Your task to perform on an android device: Open the LeafSnap app and create a garden plan for foxtail fern including seeds, water and light required
Image 0: 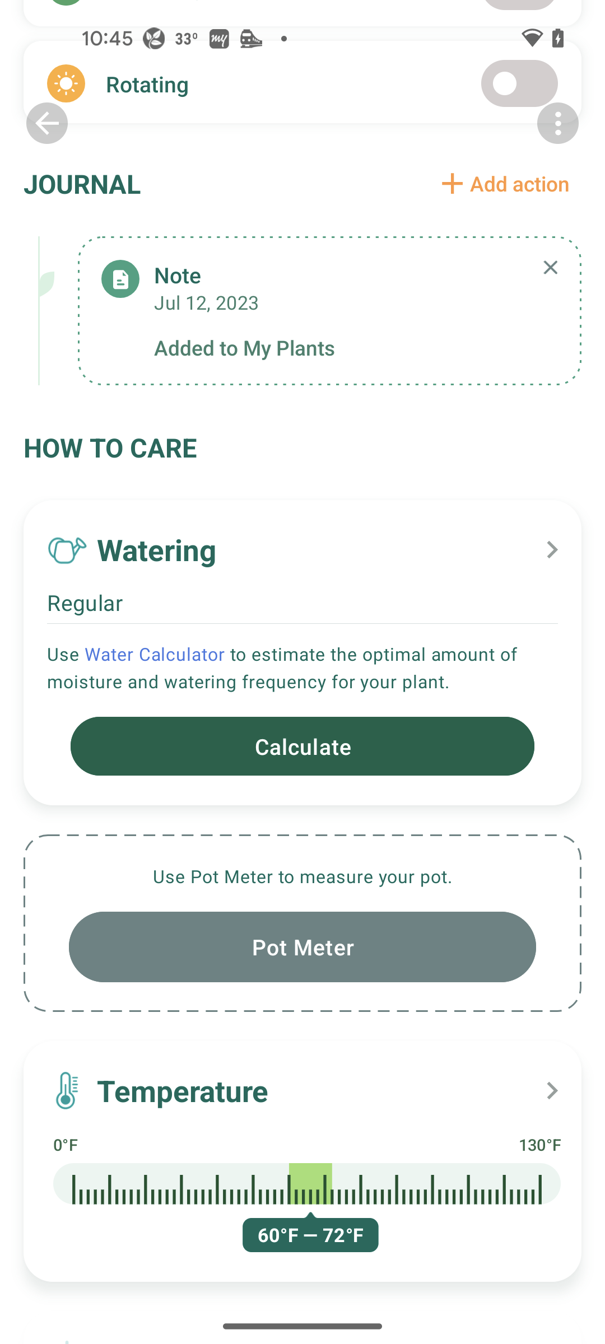
Open the LeafSnap app
Step 0: open app "LeafSnap"
Image 1: 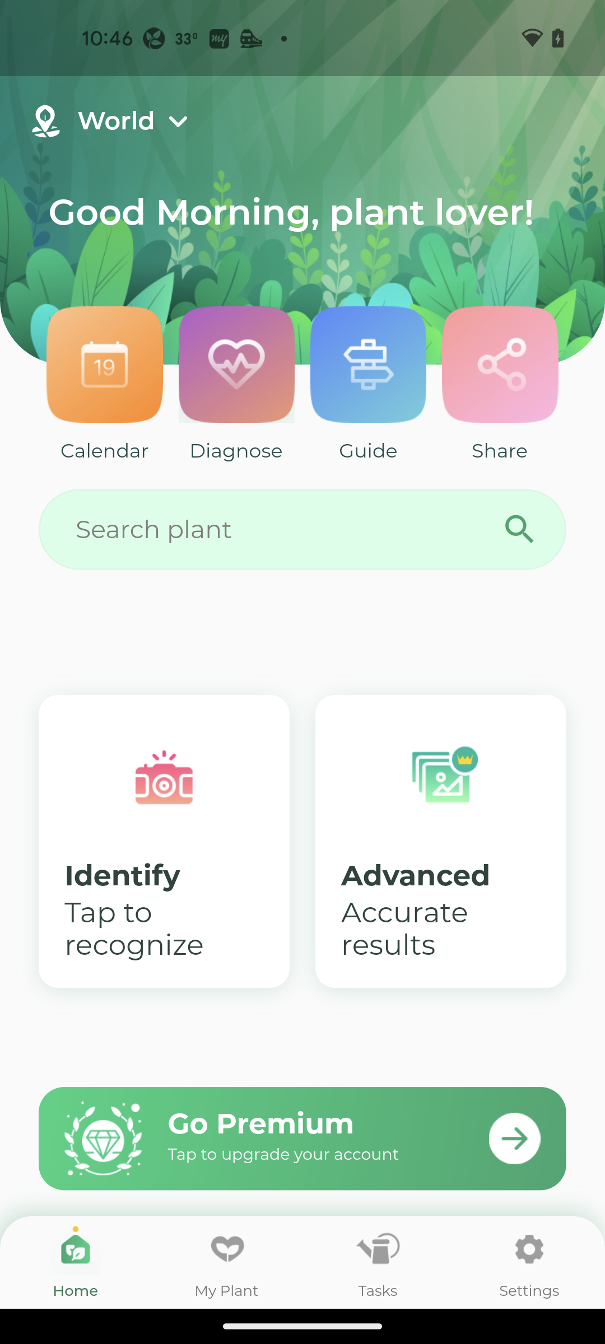
go to search bar
Step 1: click (302, 530)
Image 2: 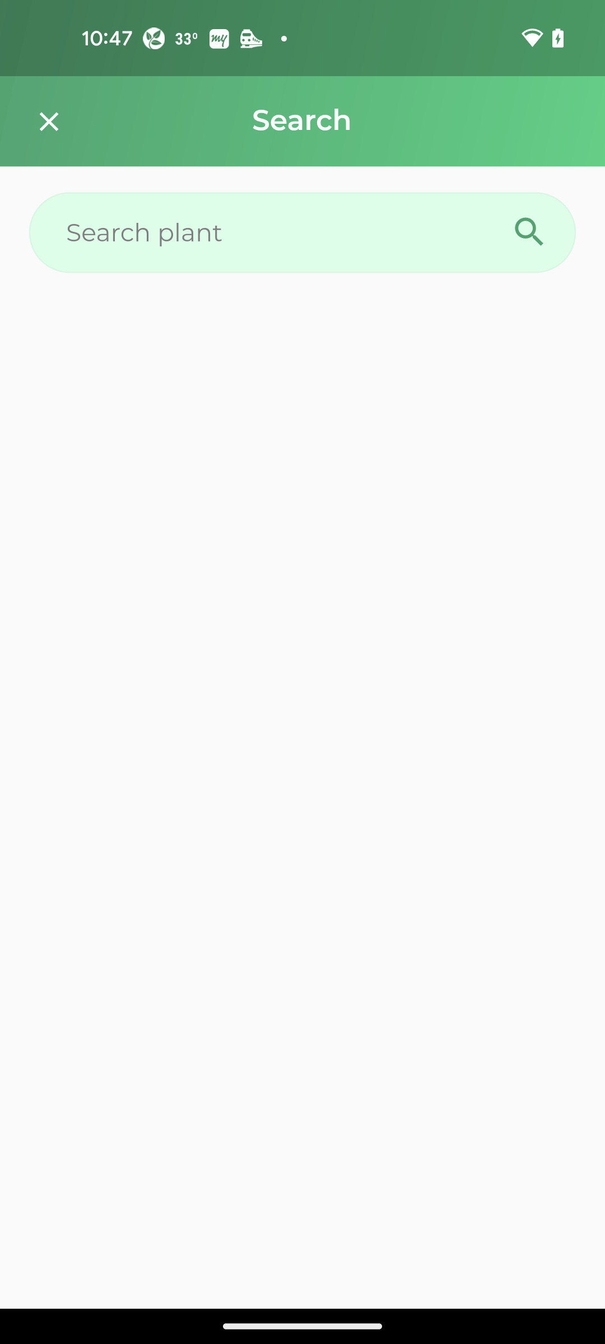
click on search bar
Step 2: click (272, 232)
Image 3: 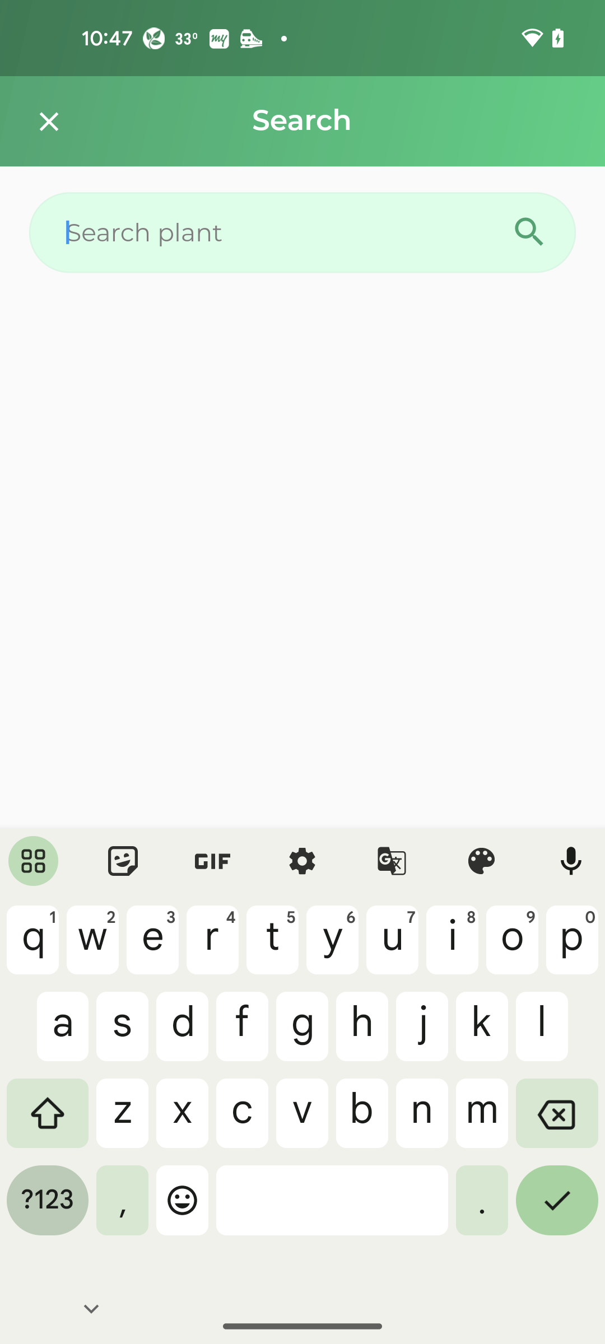
search for foxtail fern
Step 3: type "foxtail fern"
Image 4: 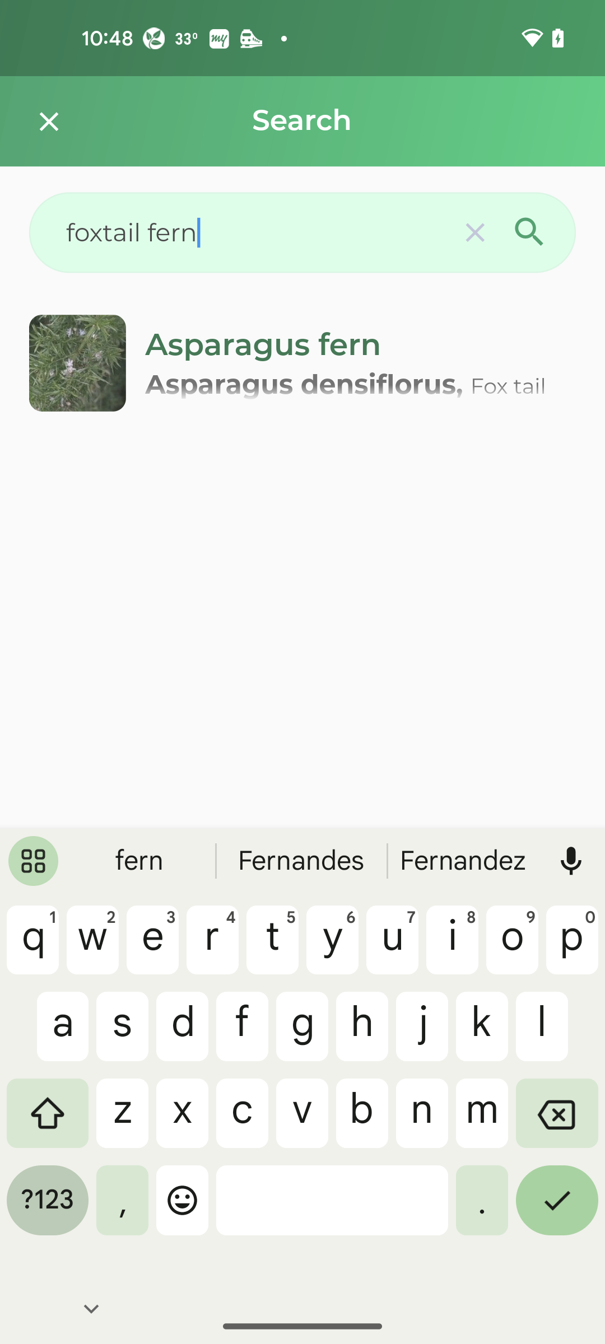
click on the search result
Step 4: click (302, 363)
Image 5: 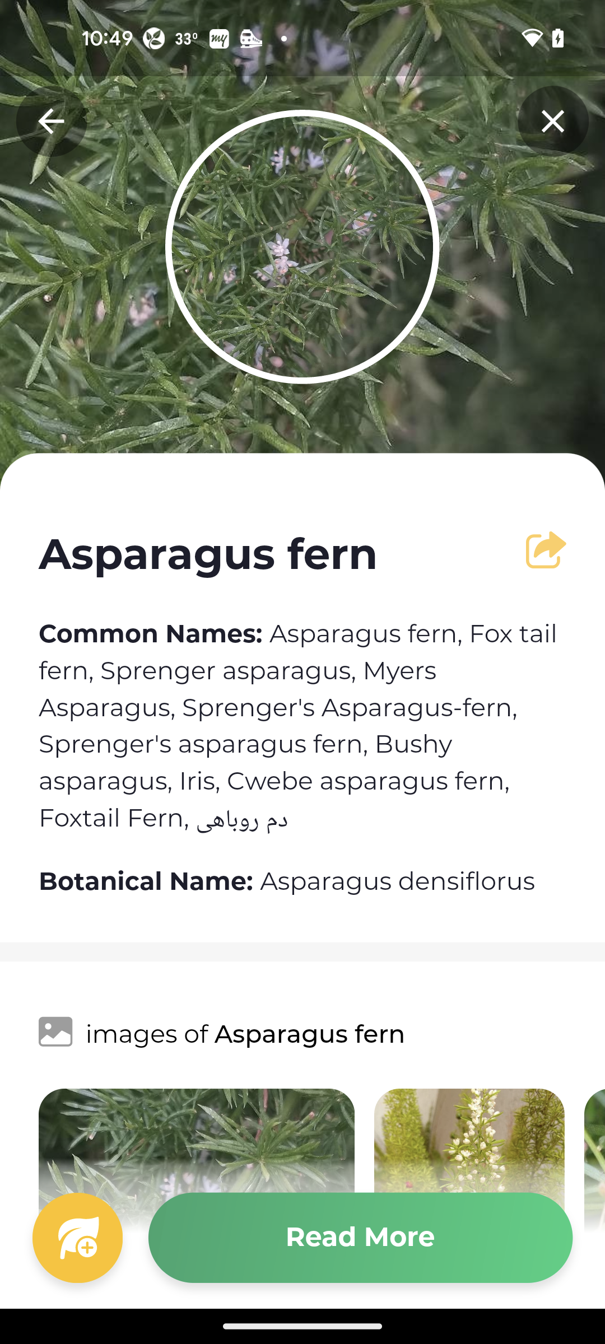
click on add plant icon
Step 5: click (77, 1238)
Image 6: 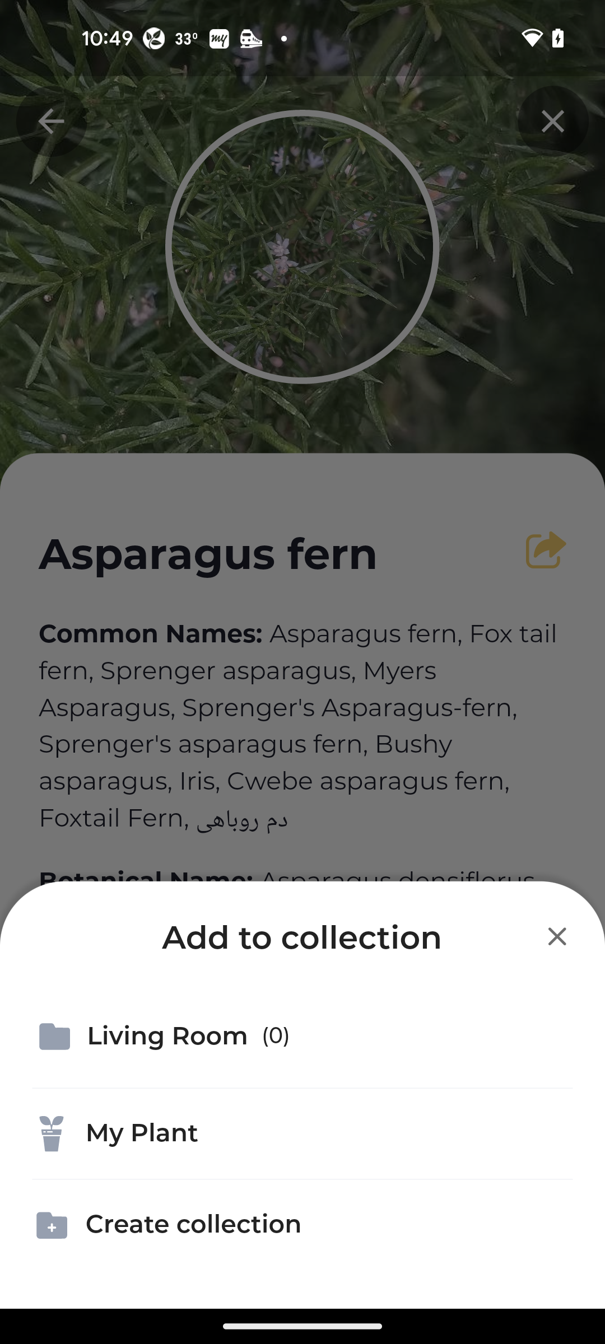
select my plant
Step 6: click (302, 1133)
Image 7: 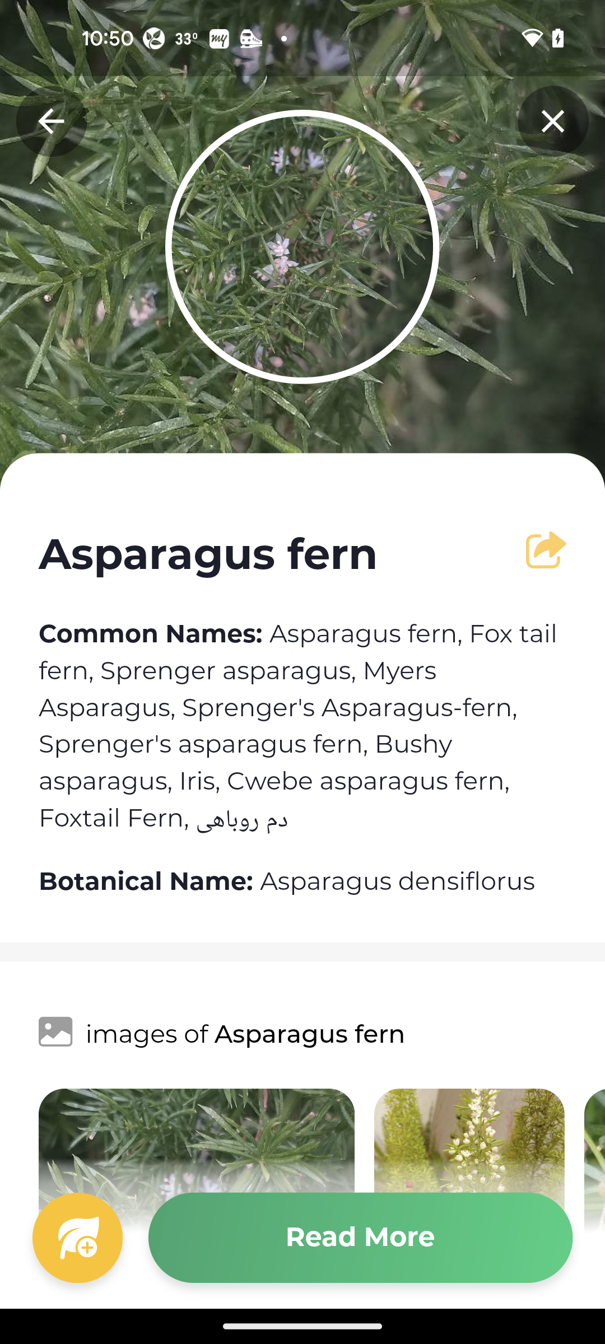
swipe up for check care
Step 7: scroll down
Image 9: 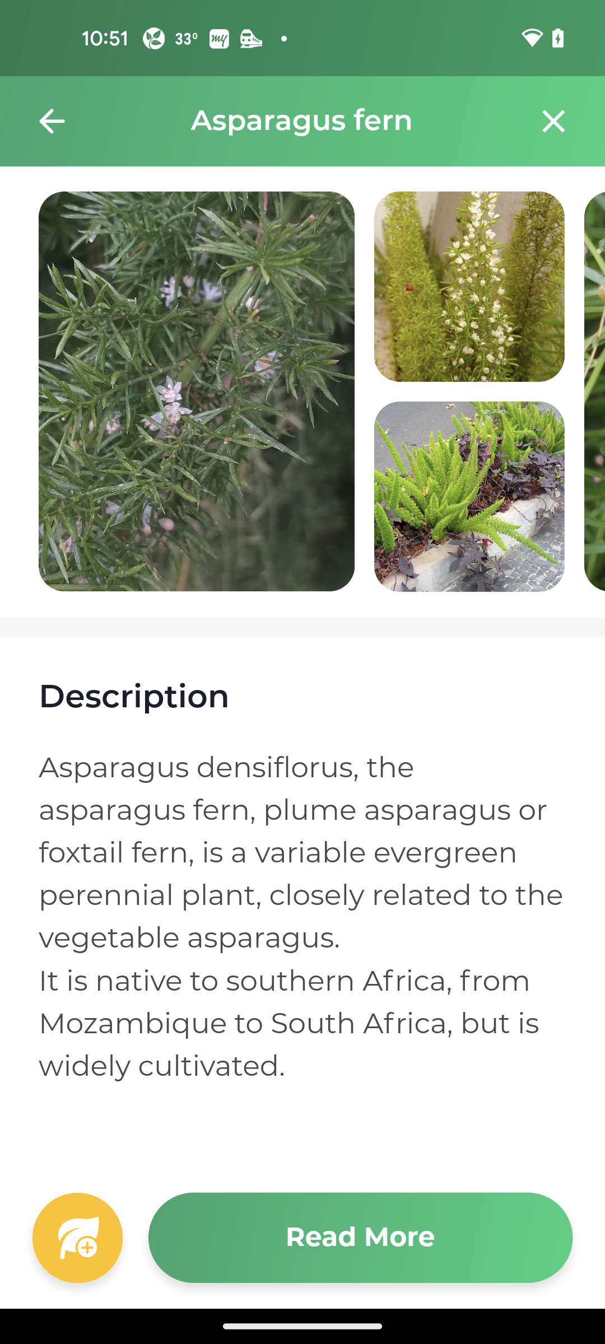
click on read more
Step 9: click (360, 1238)
Image 10: 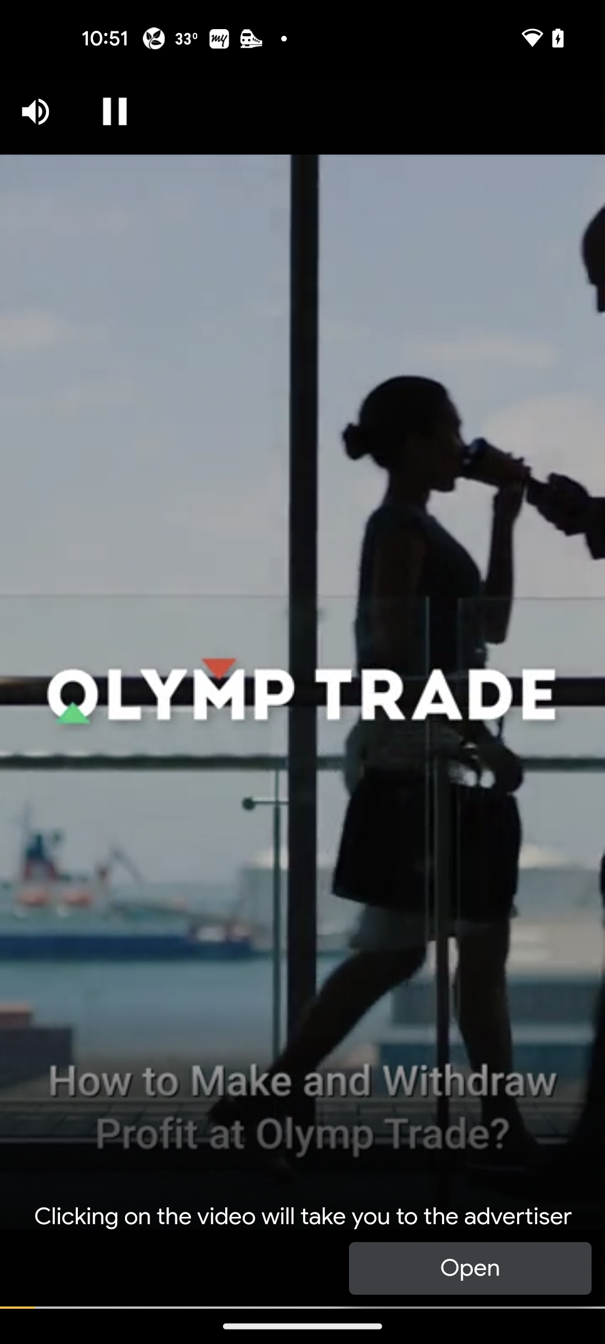
click on read more
Step 10: wait
Image 11: 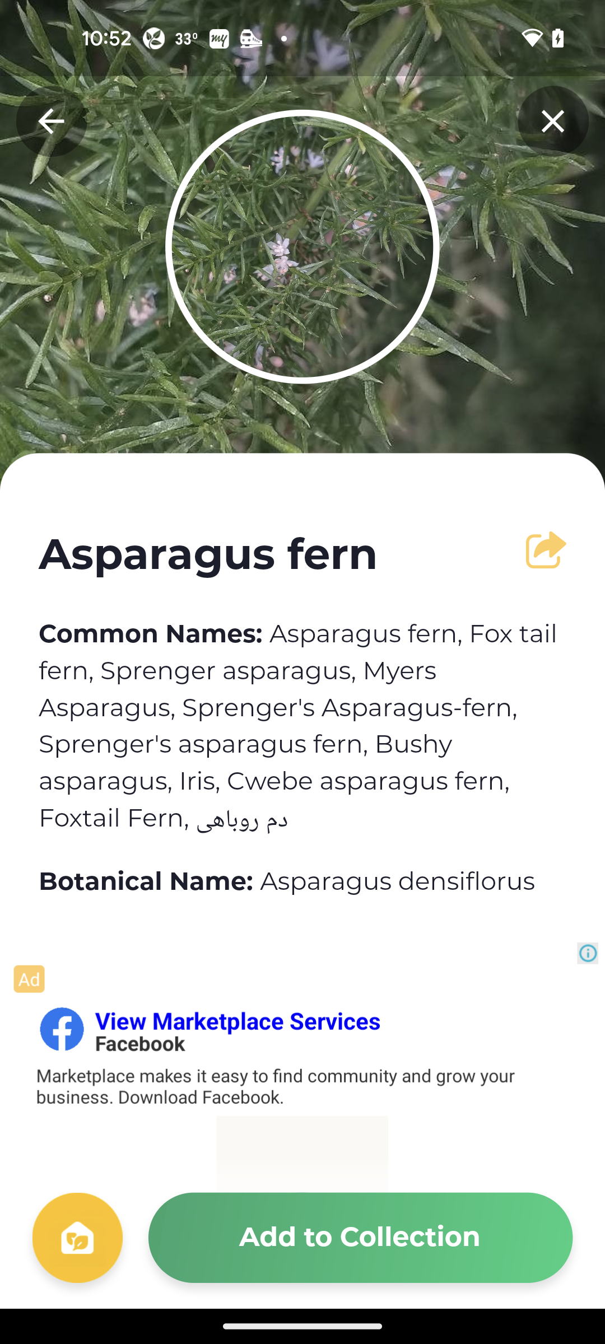
swipe up
Step 11: scroll down
Image 12: 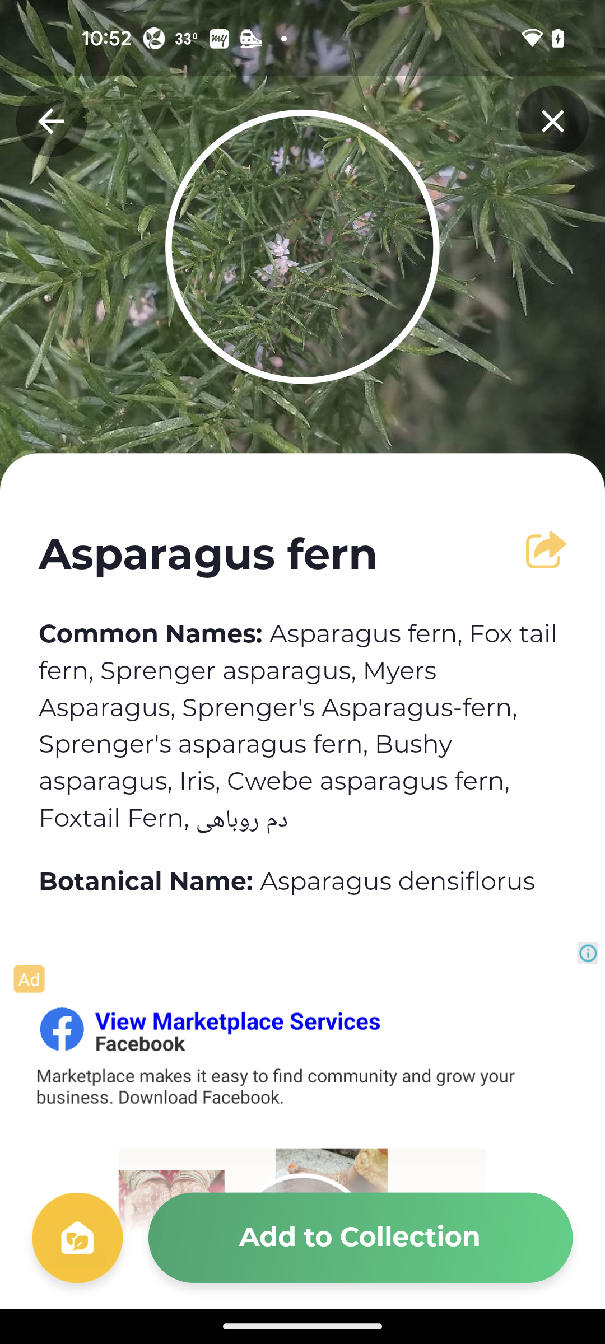
swipe up
Step 12: scroll down
Image 13: 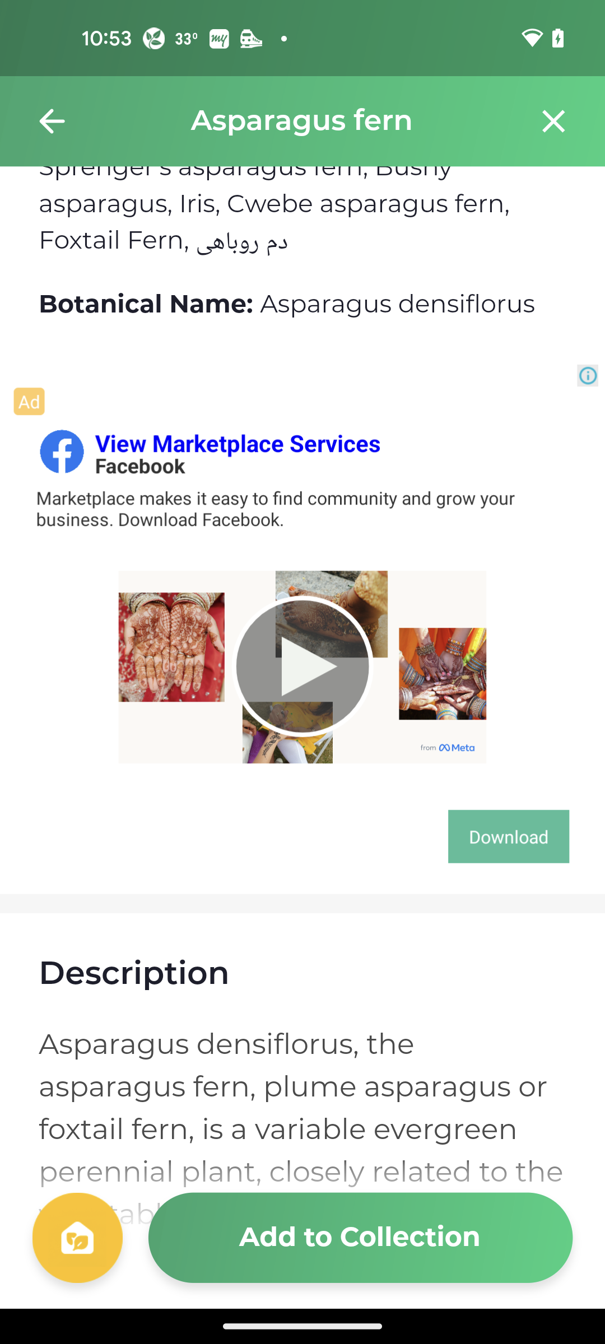
swipe up
Step 13: scroll down
Image 14: 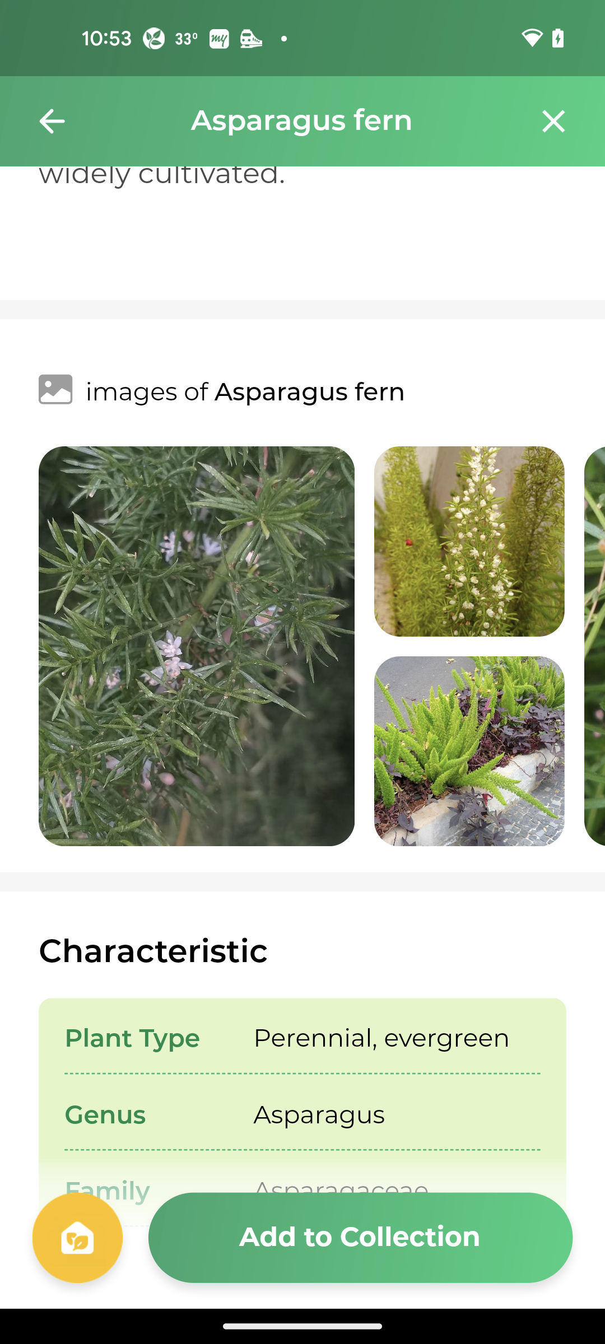
swipe up
Step 14: scroll down